Your task to perform on an android device: I will start my workout and explore all the exercises in it.
Image 0: 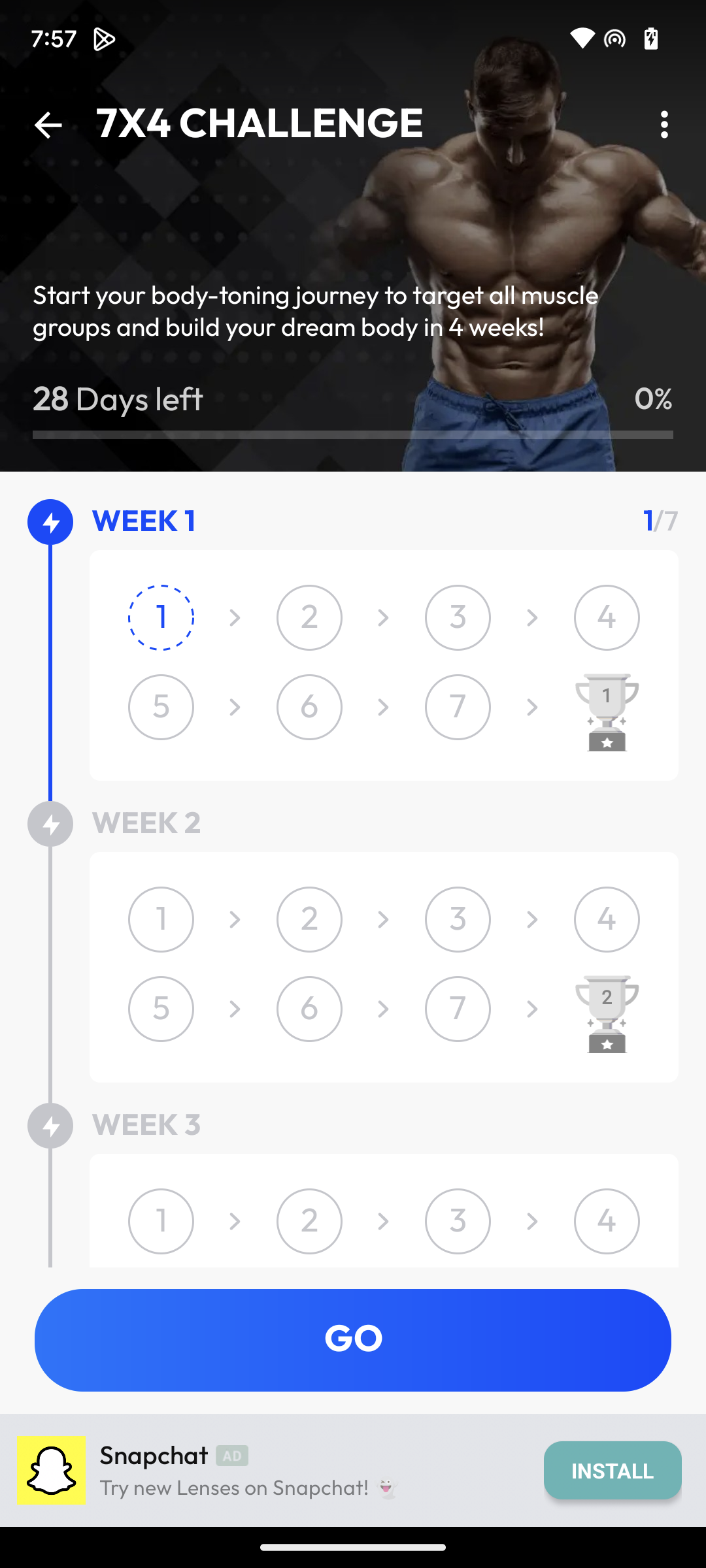
Click on GO.
Step 0: click (353, 1340)
Image 1: 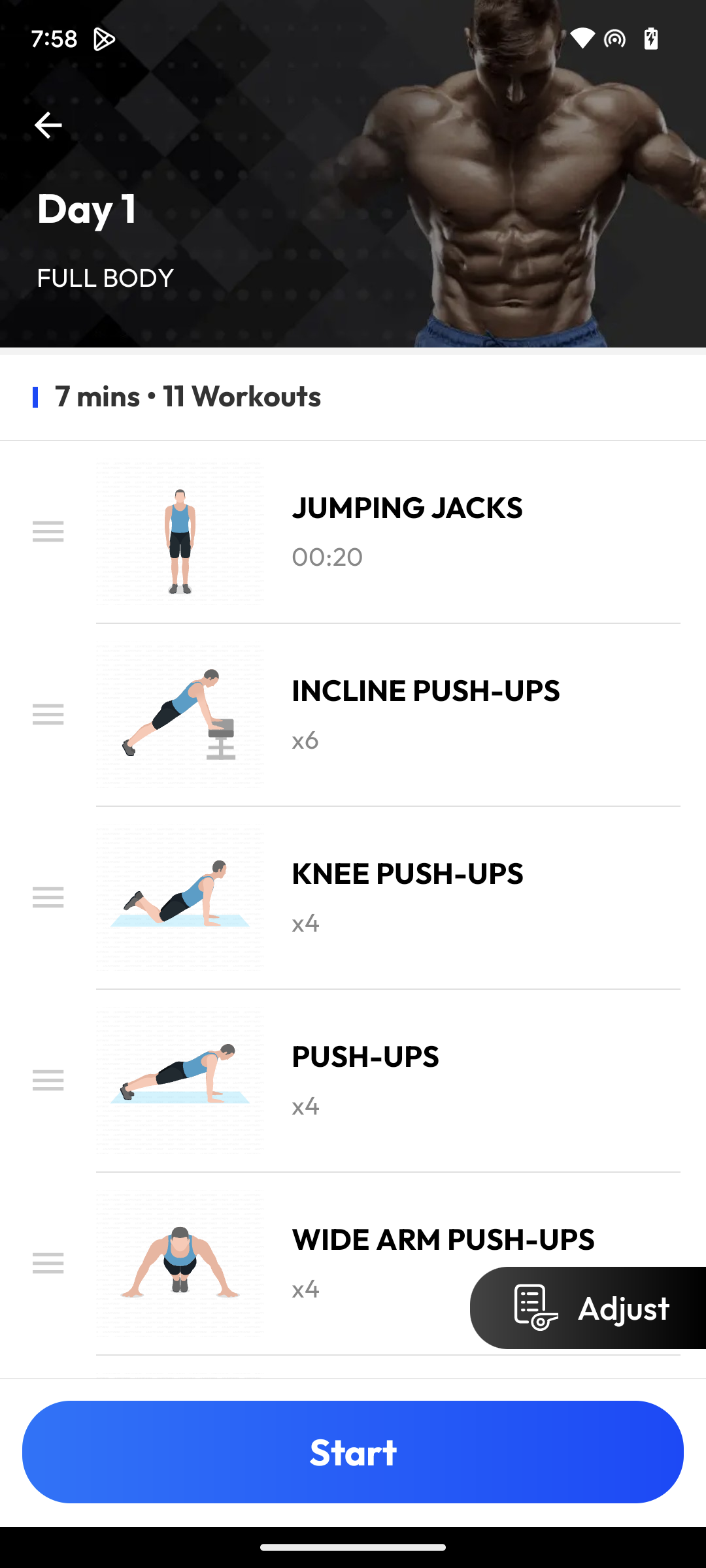
Scroll up to look at all the excercises.
Step 1: scroll down
Image 2: 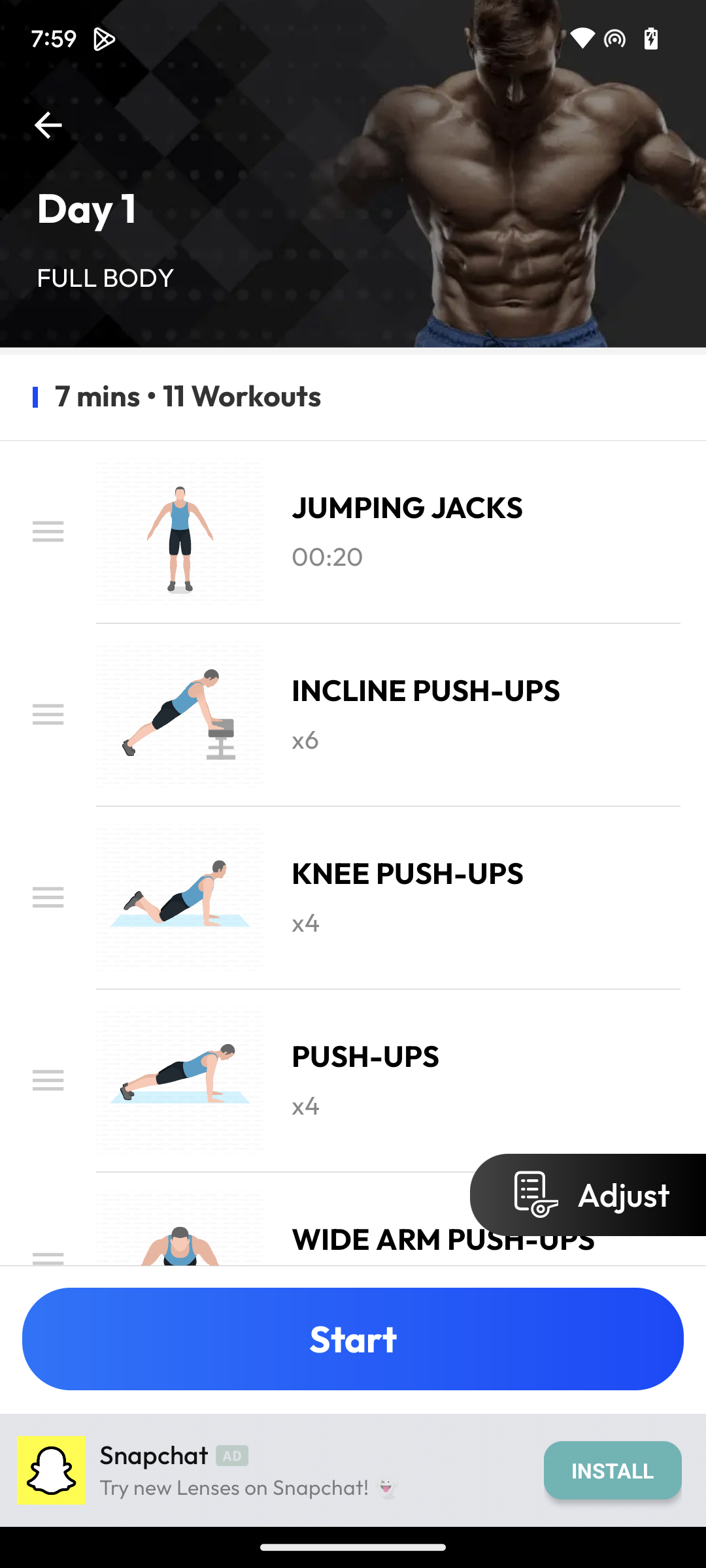
Scroll up to look at all the excercises.
Step 2: scroll down
Image 3: 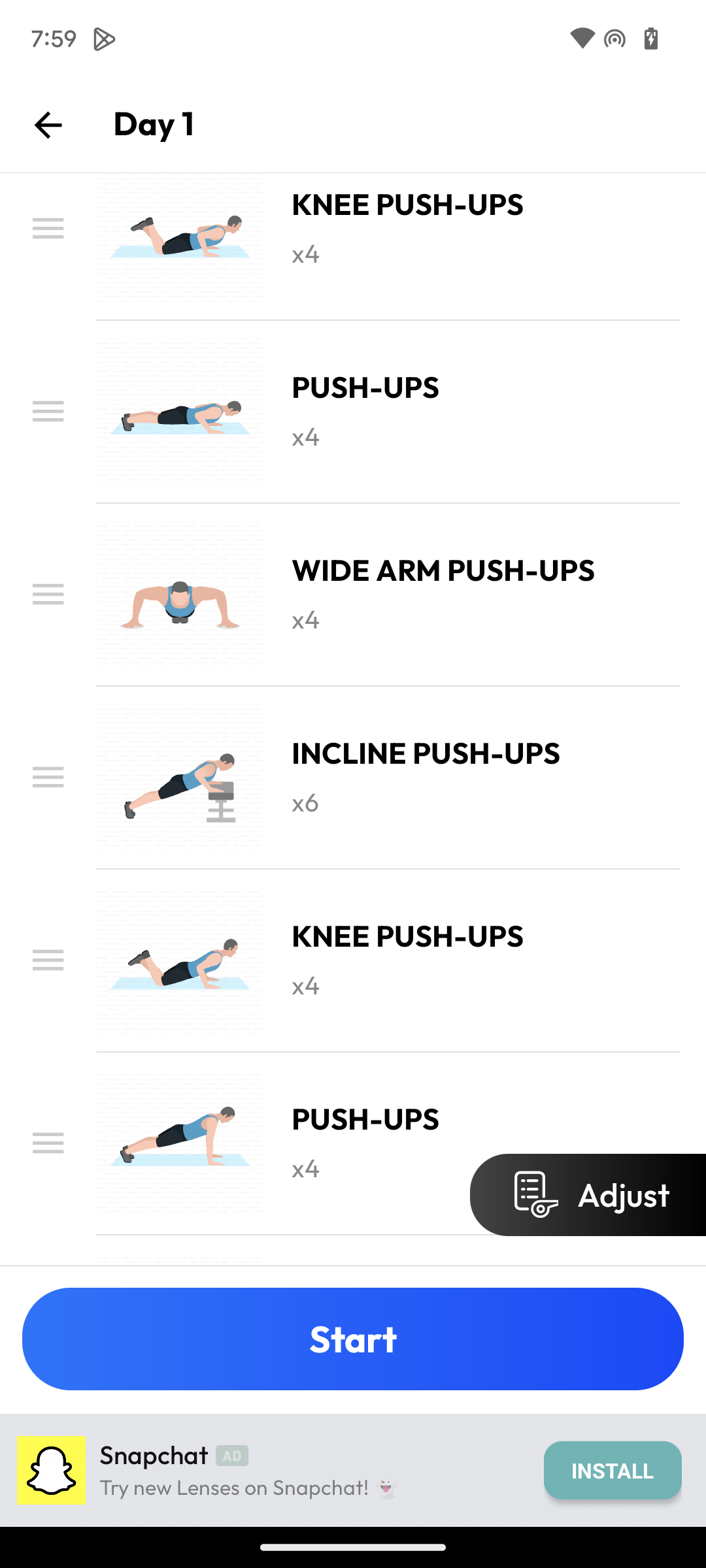
Scroll up to look at all the excercises.
Step 3: wait
Image 4: 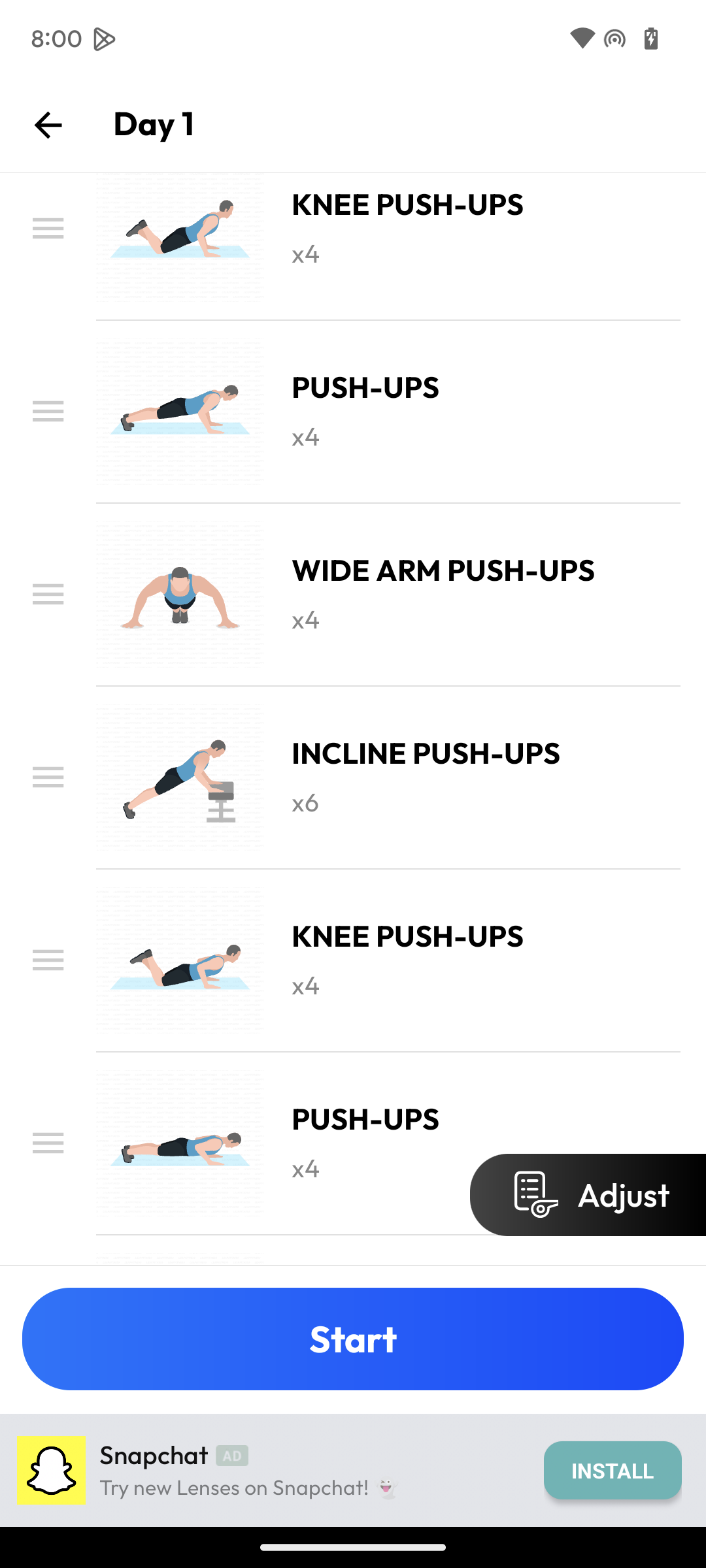
Click on Start.
Step 4: click (306, 1362)